Your task to perform on an android device: Compare the price of  TERREX FREE HIKER 2.0 Low GORE-TEX HIKING SHOES with the similar shoes in the Adidas app
Image 0: 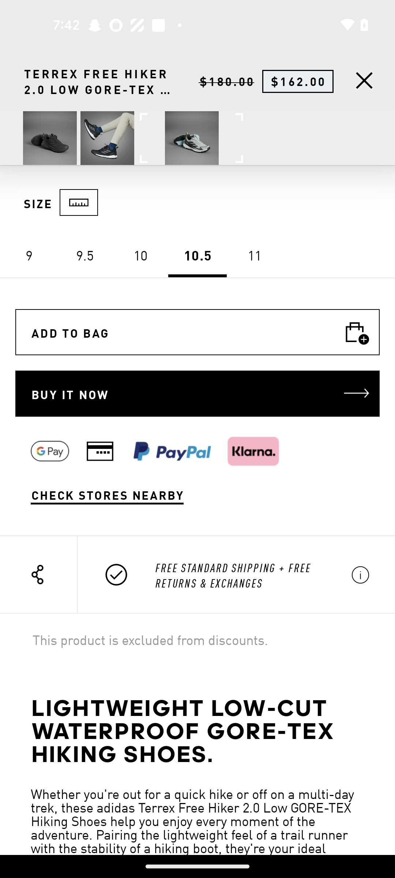
Swipe up
Step 0: scroll down
Image 1: 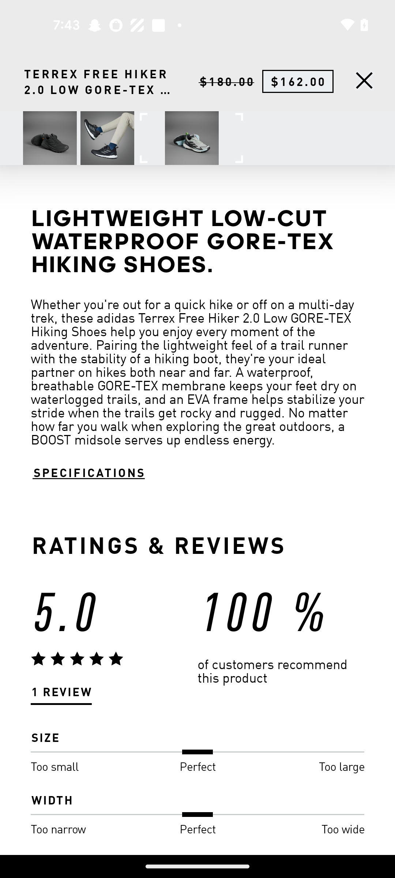
Swipe up
Step 1: scroll down
Image 2: 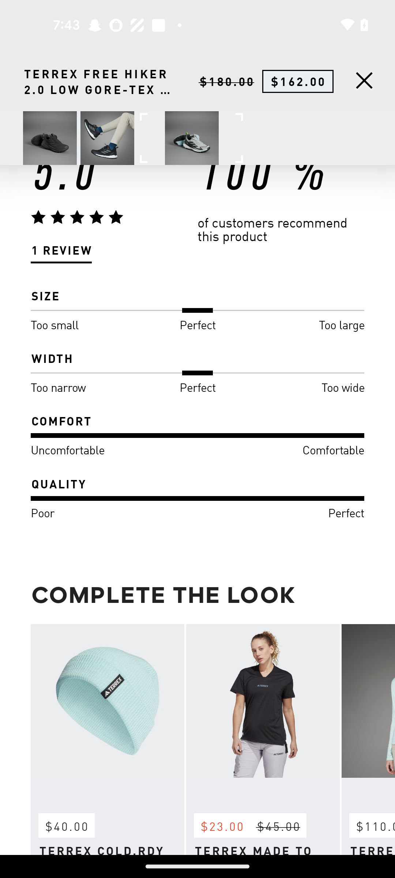
Swipe up
Step 2: scroll down
Image 3: 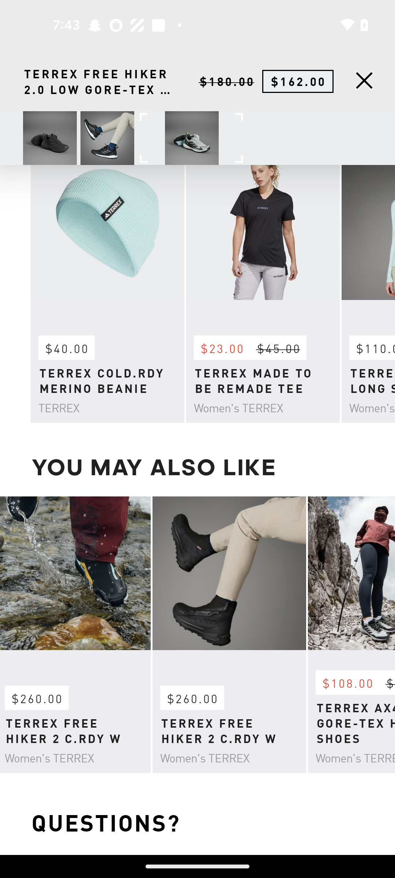
Swipe left and view the price 
Step 3: scroll right